Your task to perform on an android device: Open the Outlook App, View an event titled as Training Meeting and view more about the event.
Image 0: 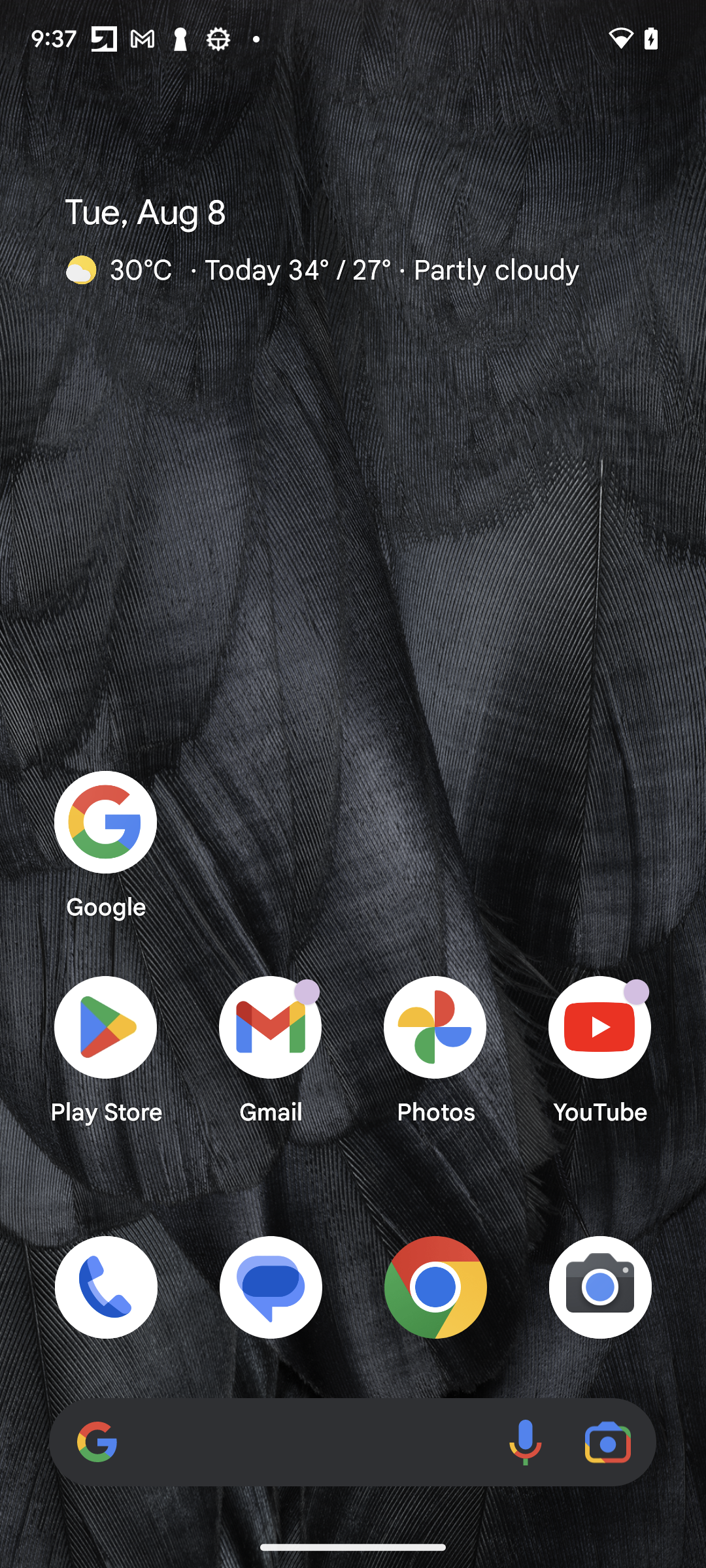
Open the Outlook App
Step 0: open app "Outlook"
Image 1: 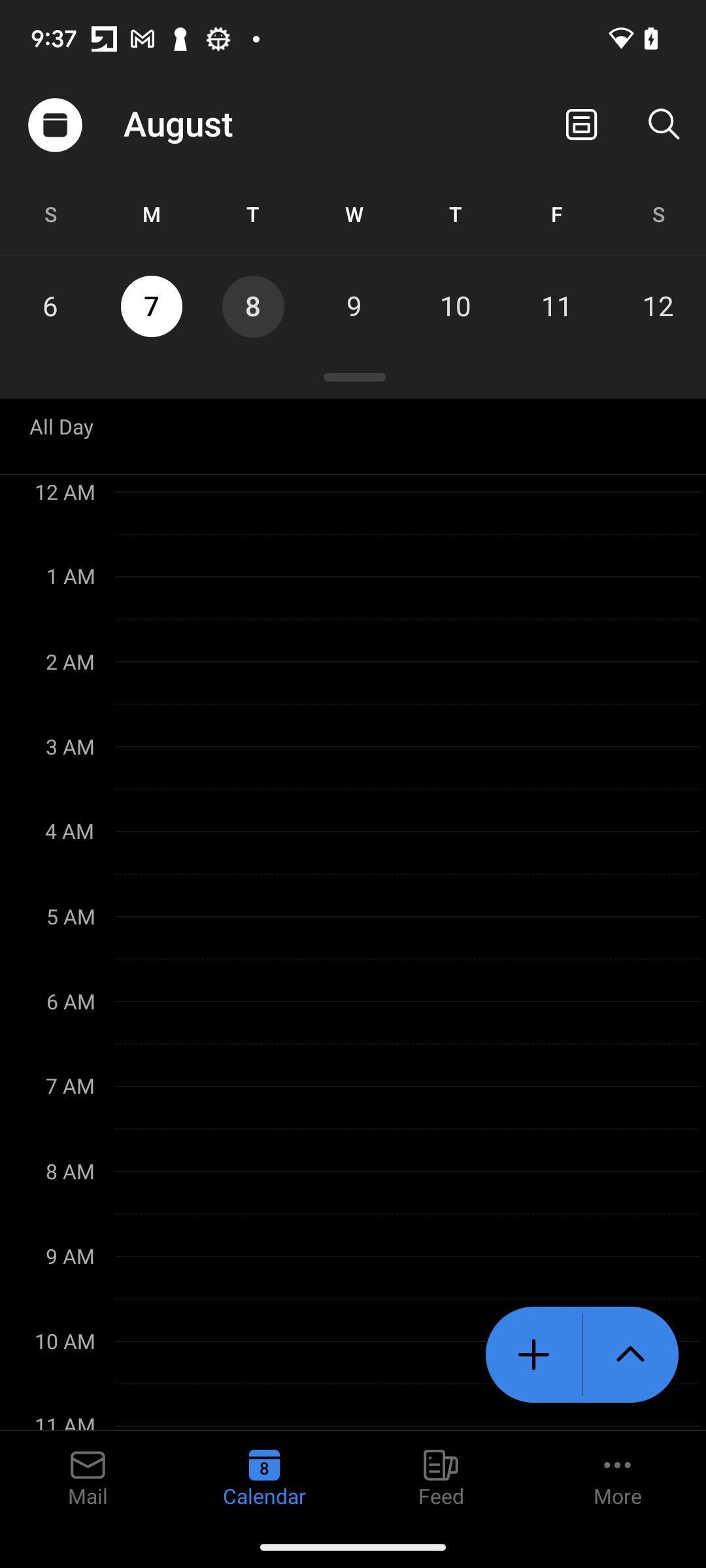
Swipe up the screen to see the meeting 
Step 1: scroll down
Image 2: 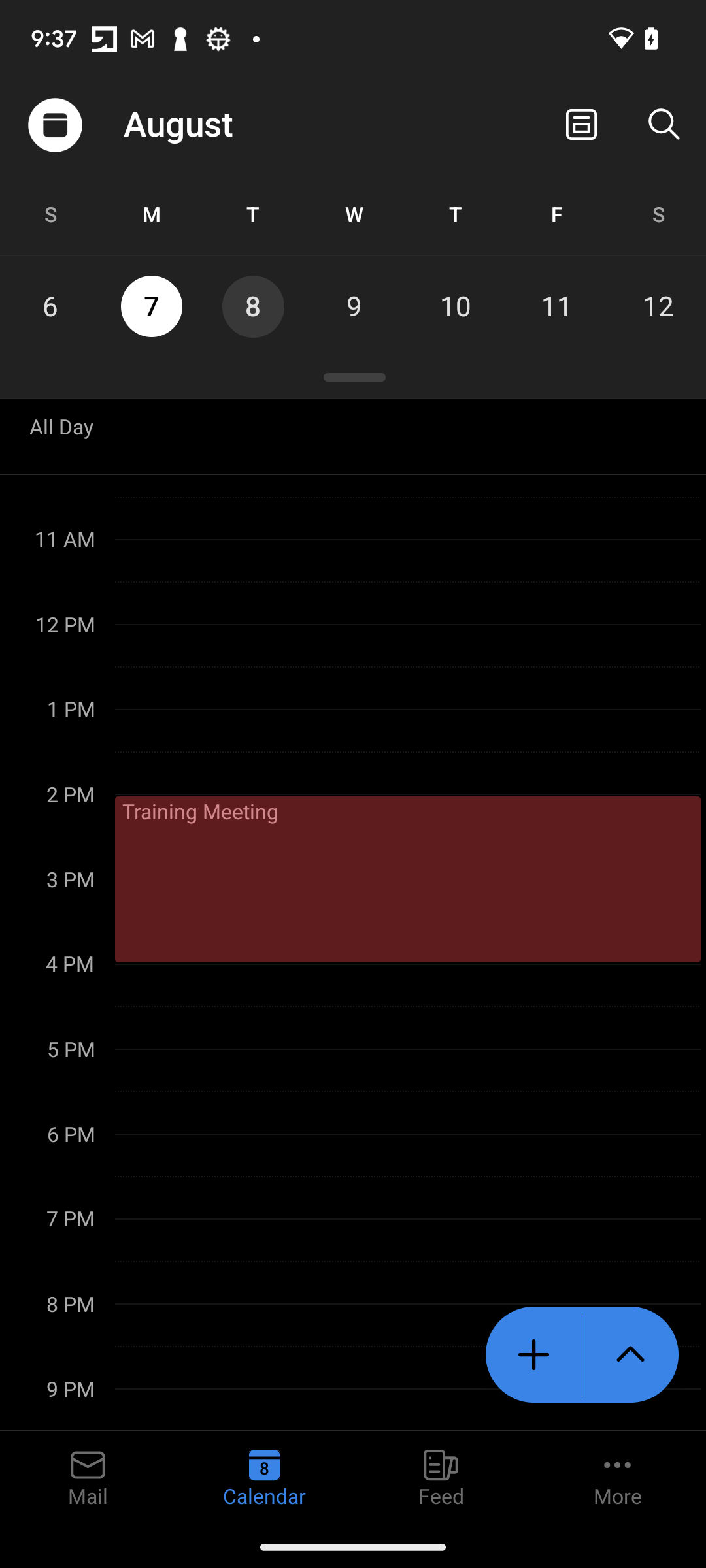
click on the trainee meeting to view more about the meeting 
Step 2: click (407, 879)